Your task to perform on an android device: Unread the email from Uber in the Gmail app , As i am going to use the same OTP again for logging into the Uber
Image 0: 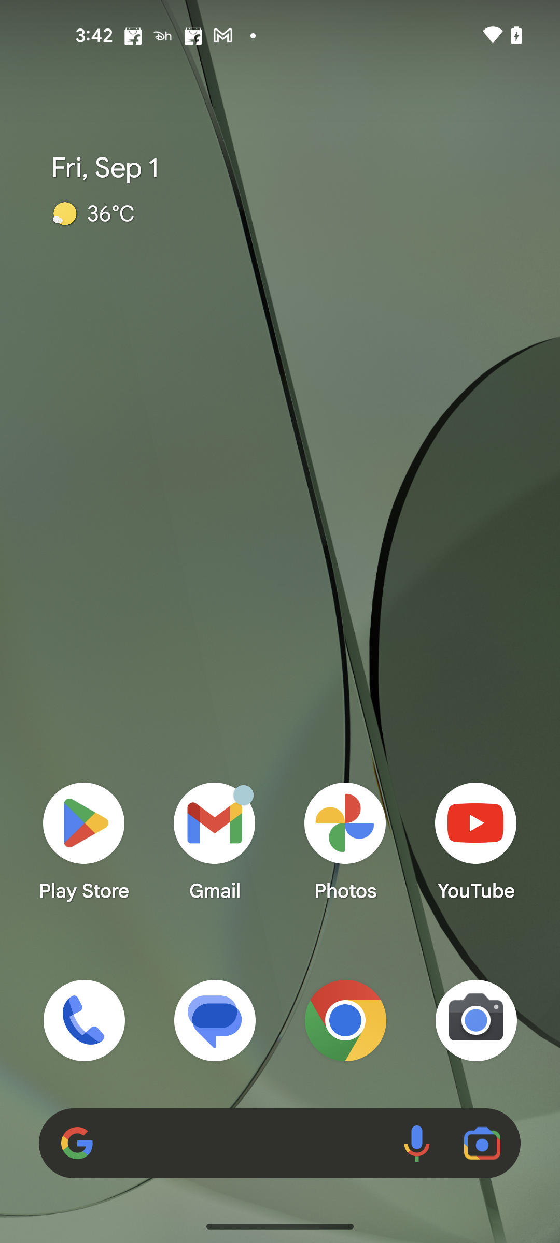
Open the Gmail app
Step 0: open app "Gmail"
Image 1: 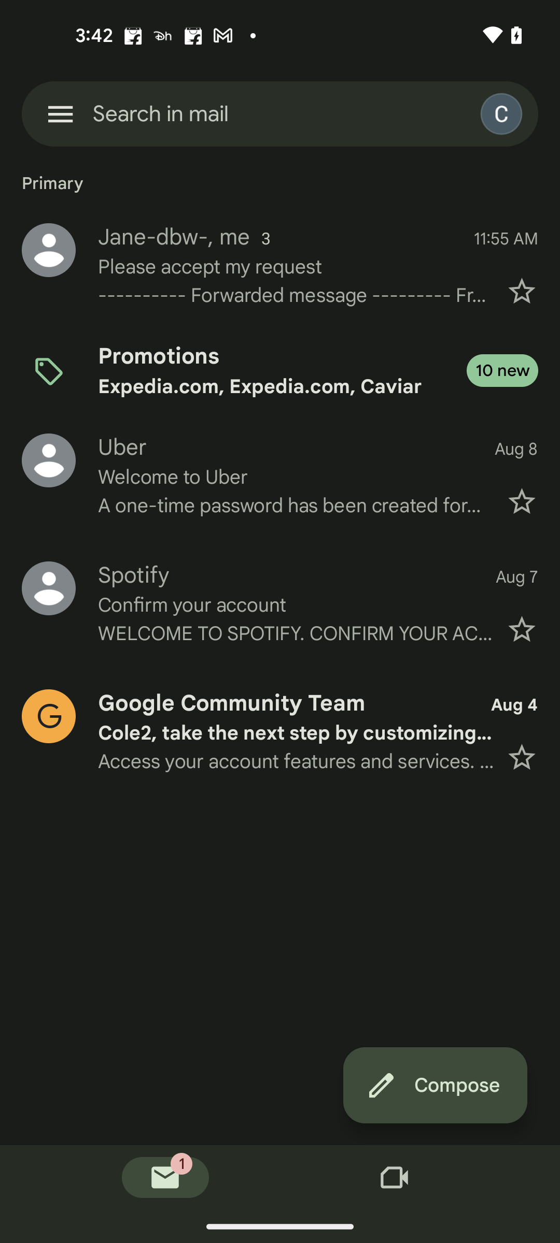
Click on the profile icon of the mail from Uber
Step 1: click (280, 475)
Image 2: 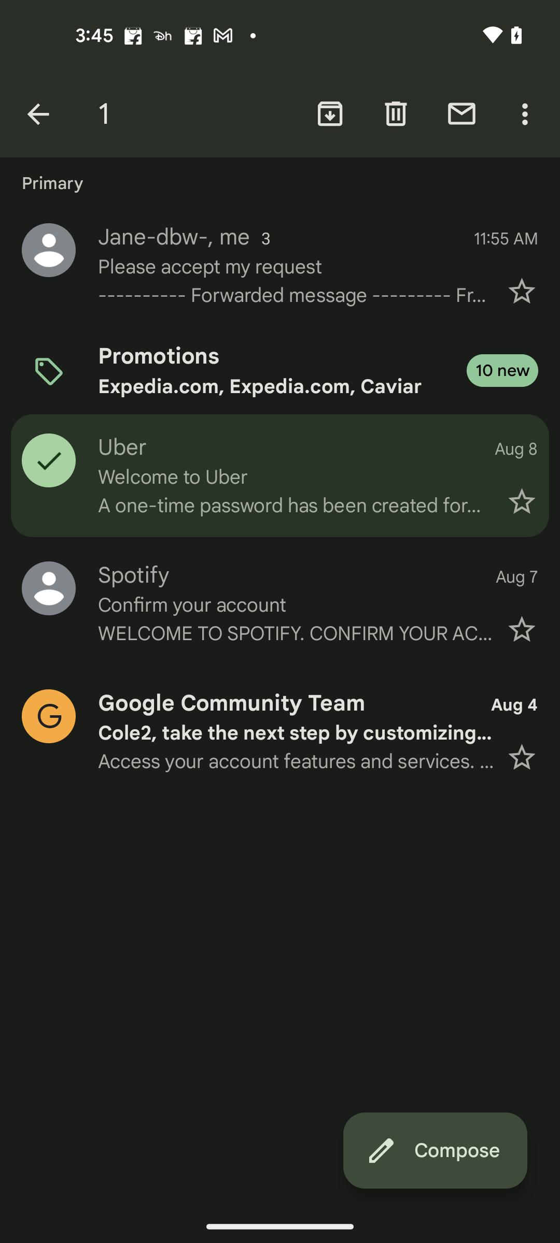
Click on the Unread mail icon at the top of the screen
Step 2: click (461, 113)